Your task to perform on an android device: I want to buy a nike sports tshirt with a V neck, therefore I'll search for it
Image 0: 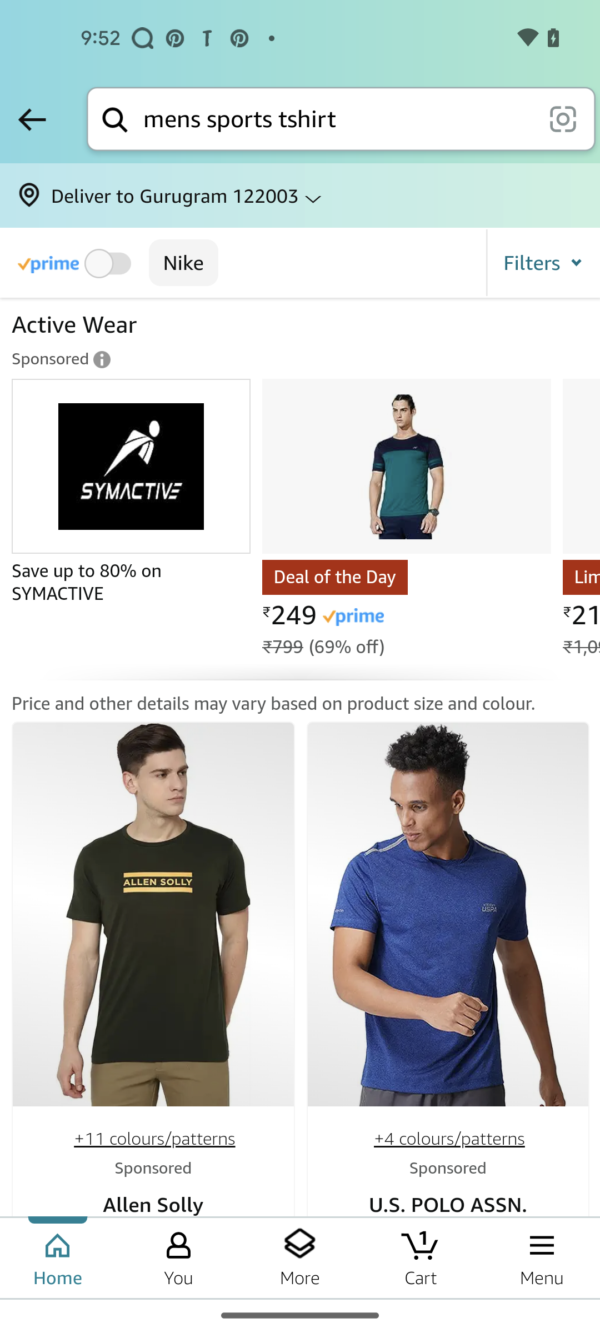
click on the filters
Step 0: click (543, 262)
Image 1: 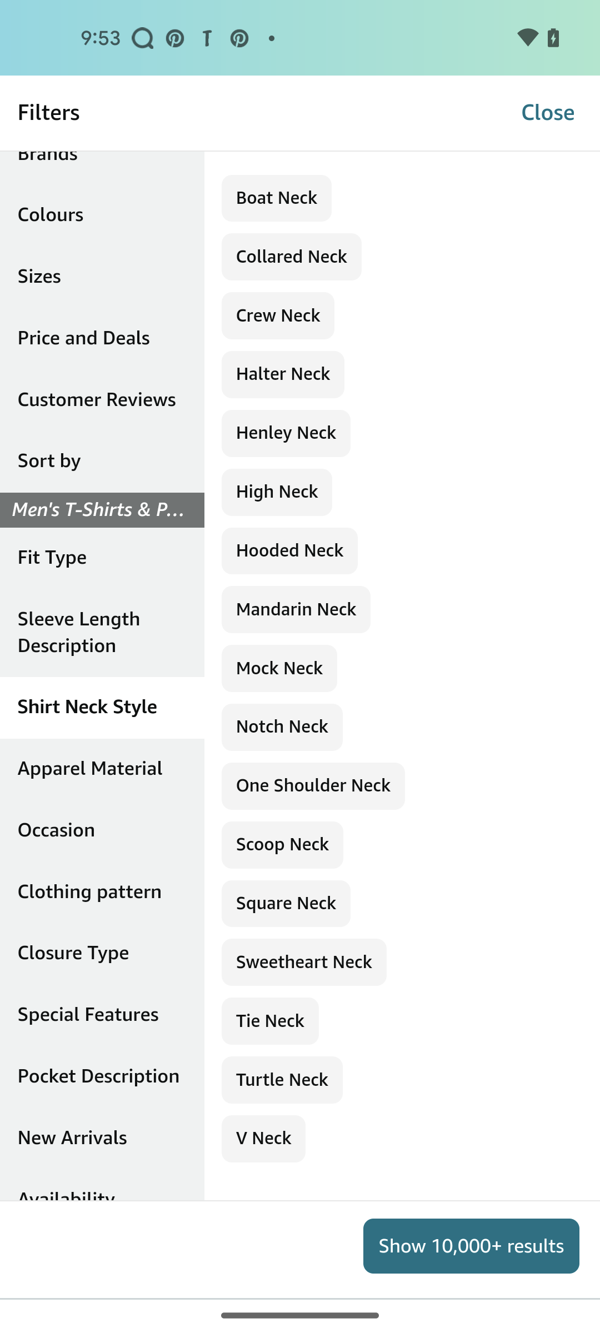
select V neck style
Step 1: click (263, 1139)
Image 2: 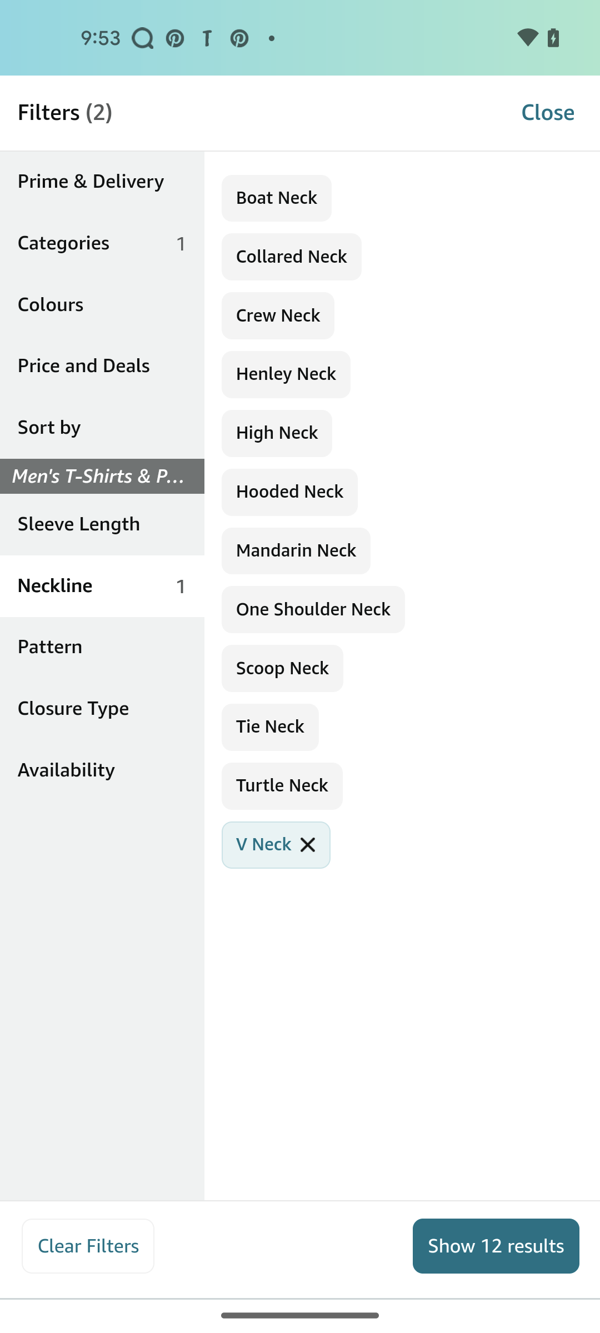
click on the show 12 results button
Step 2: click (496, 1245)